Your task to perform on an android device: In the Keep Notes app, share a book name note with my daughter on Gmail because she said that she is going to a book fair with her friends, so she will bring it.
Image 0: 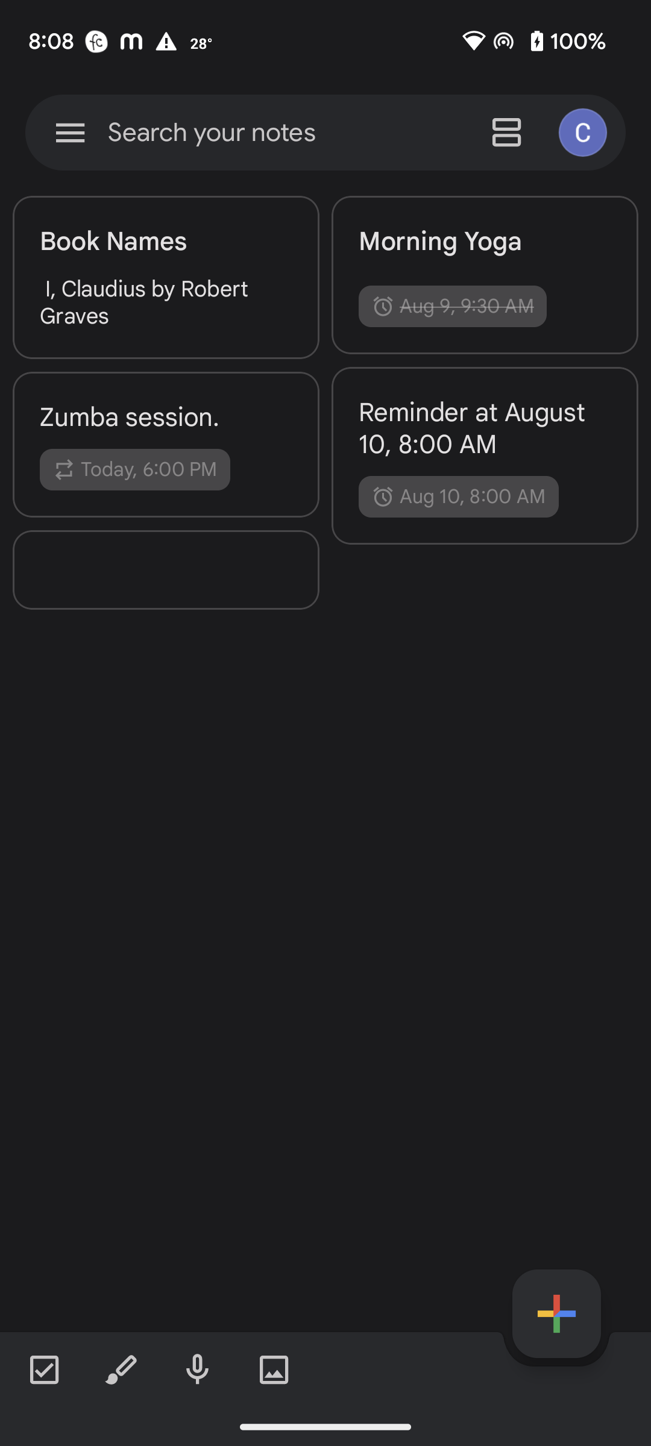
Click on the book names note on the screen.
Step 0: click (166, 302)
Image 1: 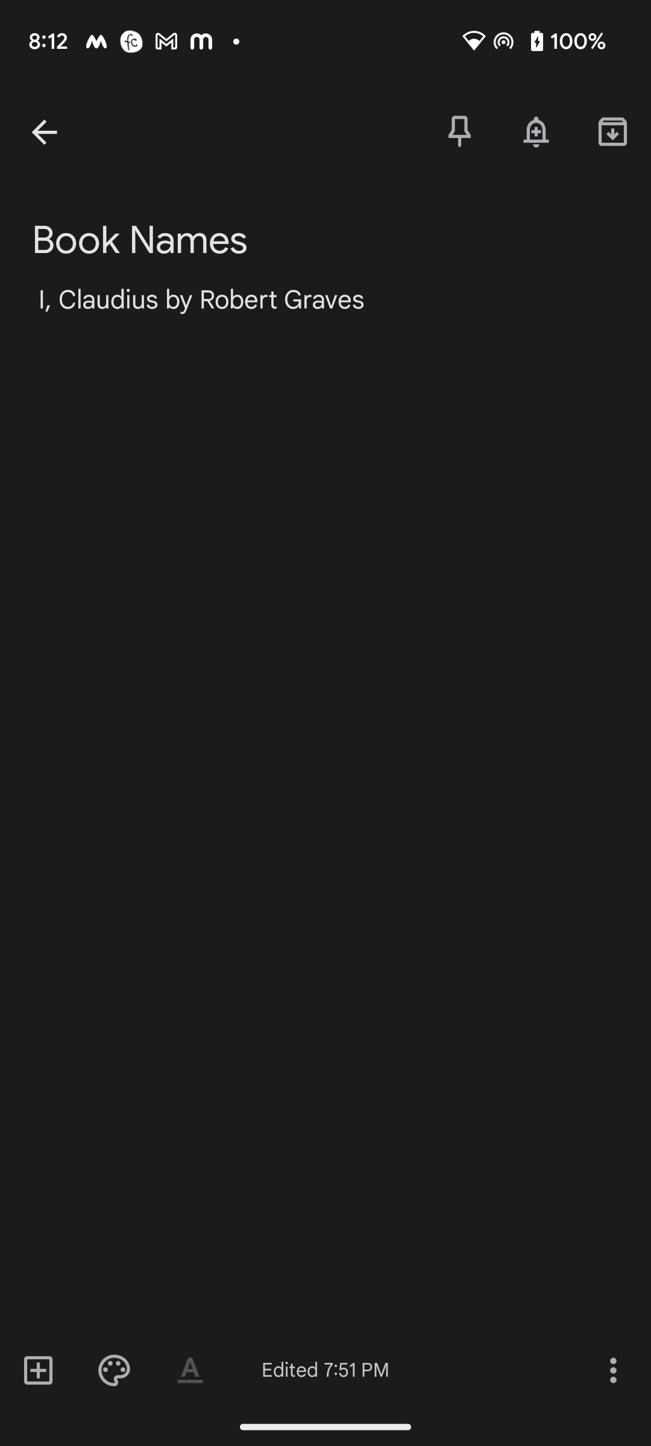
Click on the menu icon at the bottom right corner of the screen.
Step 1: click (612, 1369)
Image 2: 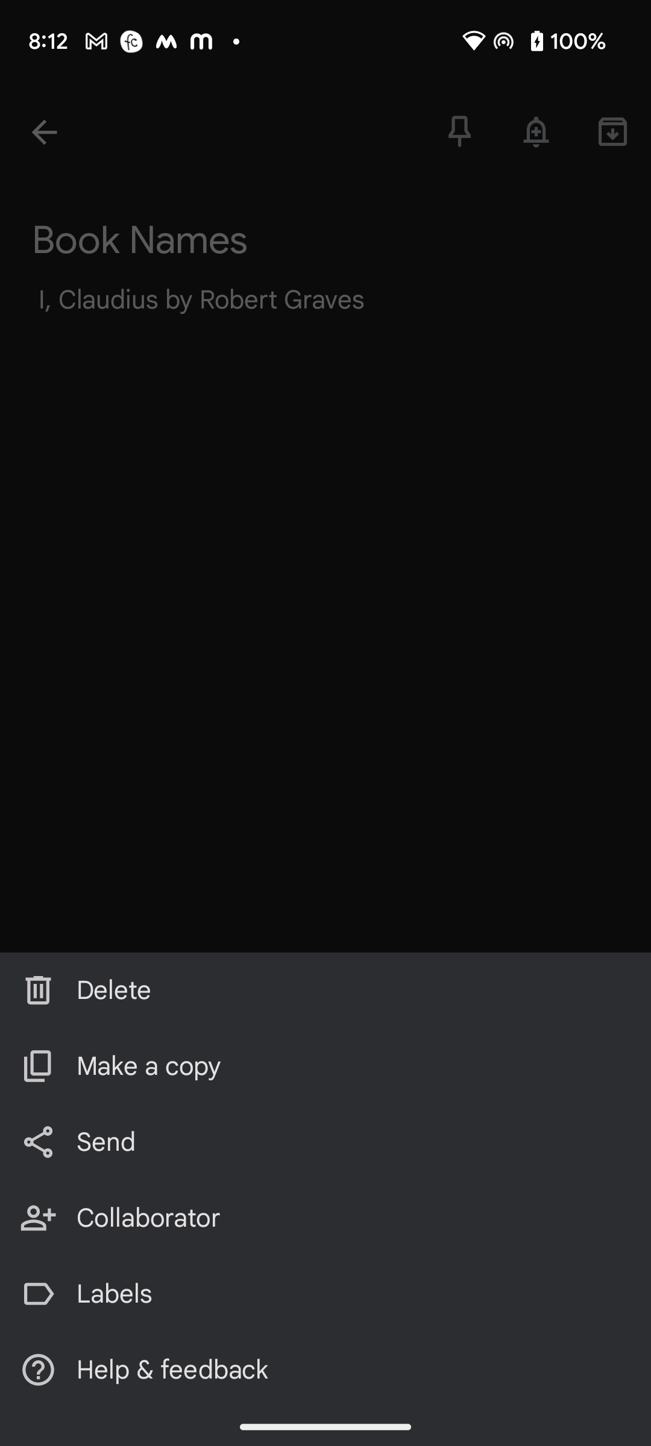
Click on the send option on the pop-up list at the bottom of the screen.
Step 2: click (105, 1142)
Image 3: 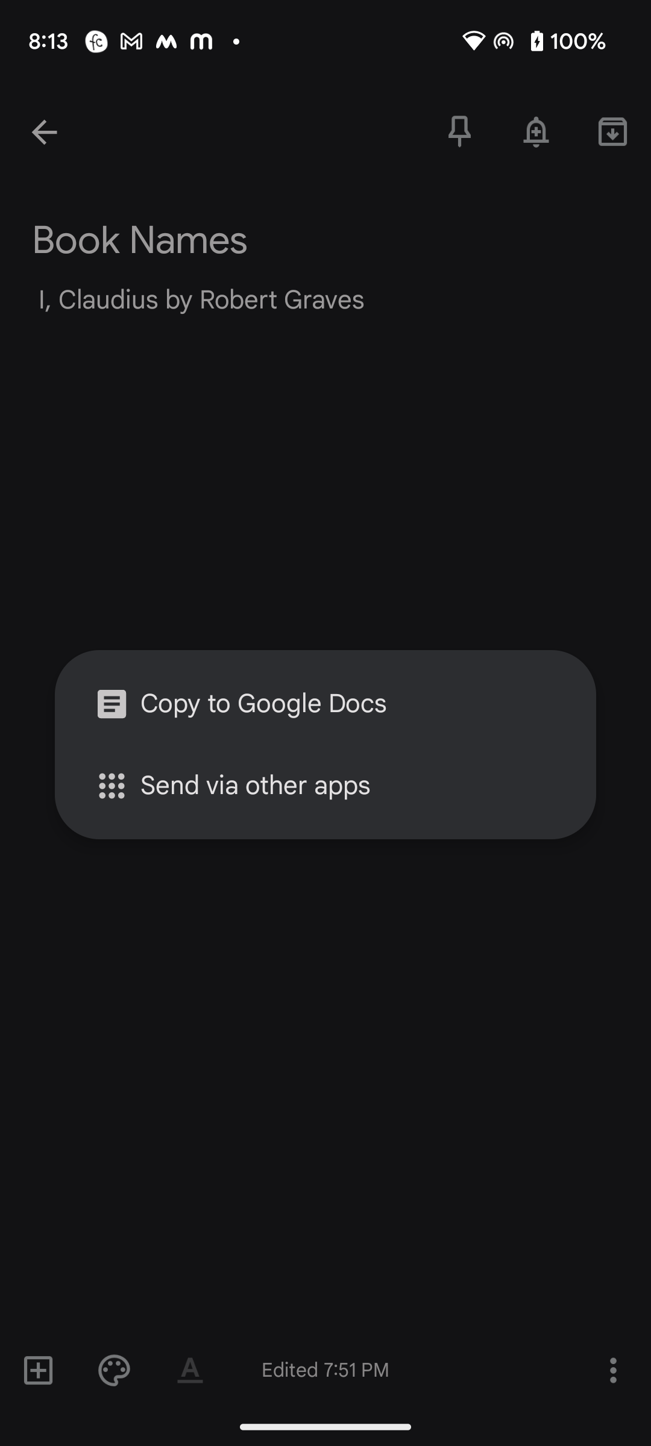
Click on the send via other apps option on the pop-up screen.
Step 3: click (344, 786)
Image 4: 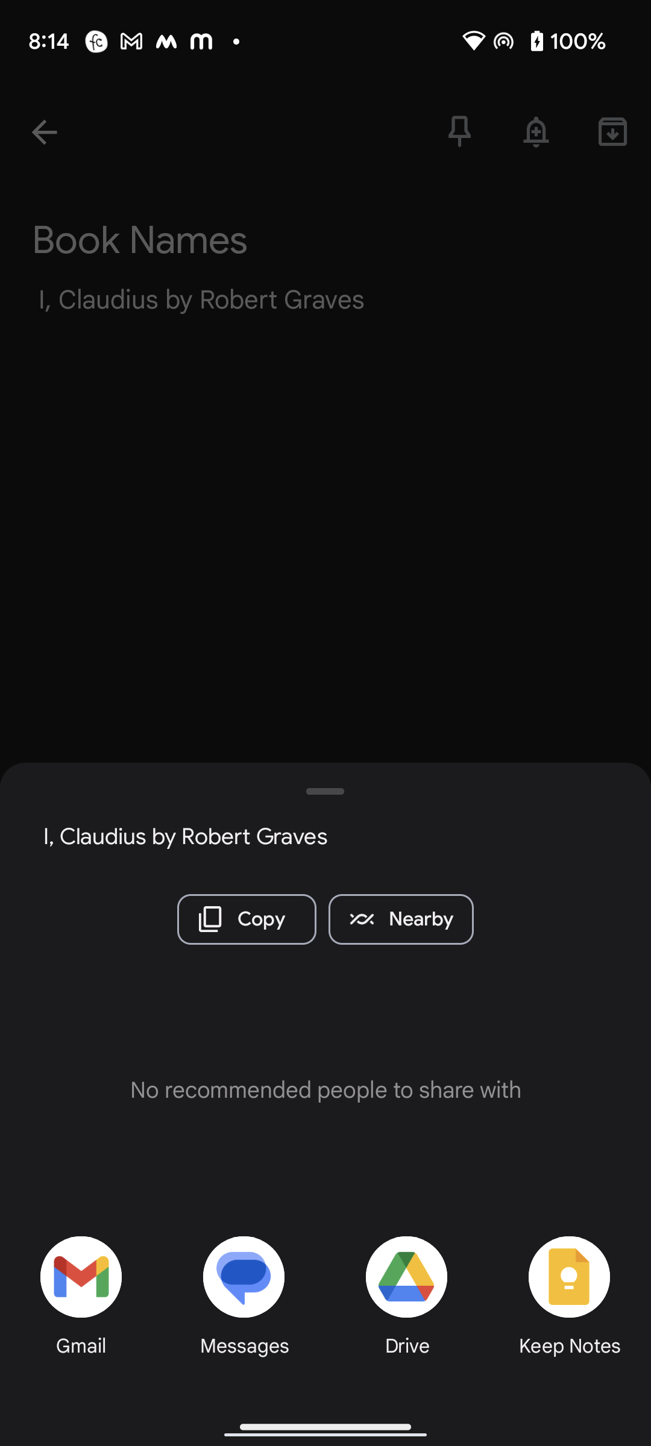
Click on the Gmail option at the bottom left corner of the screen.
Step 4: click (73, 1284)